Your task to perform on an android device: Open the Color app, Click on the color tool and fill the Circle with Red color
Image 0: 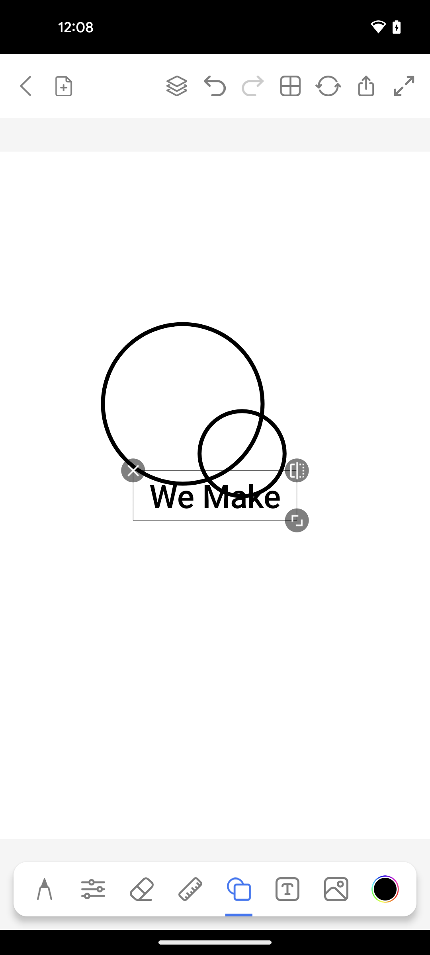
Open the Color app
Step 0: open app "Color"
Image 1: 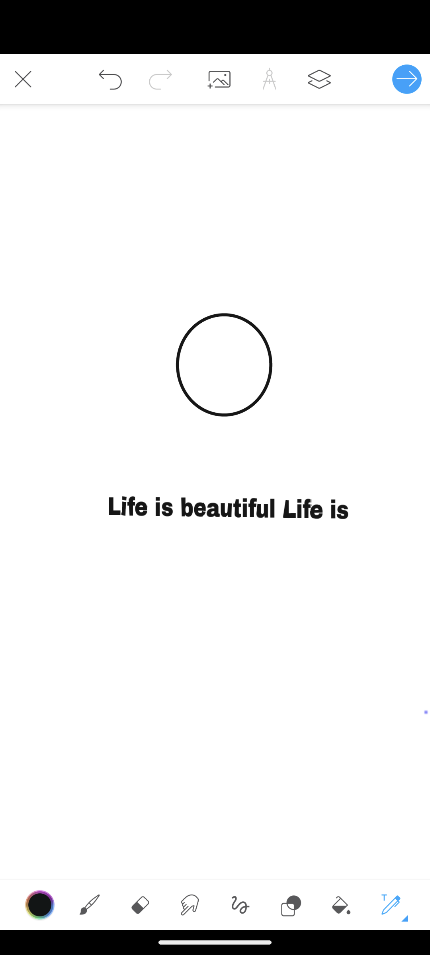
Click on the color section at the bottom left of the screen
Step 1: click (39, 904)
Image 2: 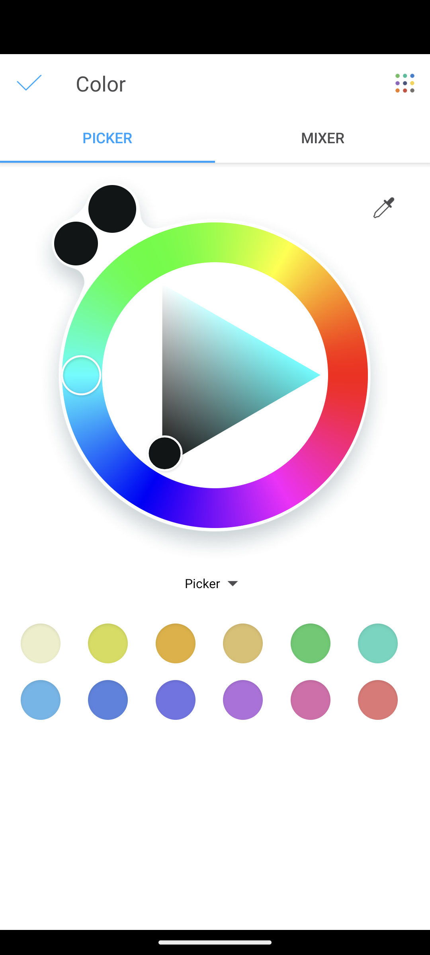
Click on the Red color section
Step 2: click (350, 387)
Image 3: 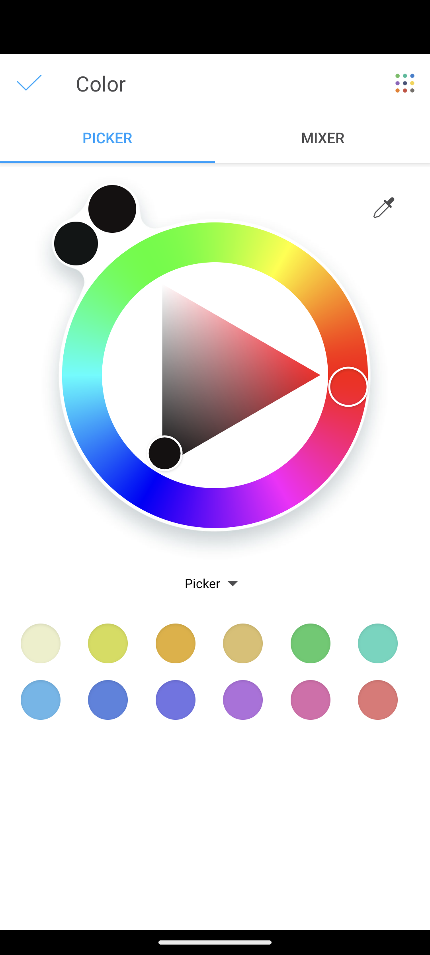
Swipe right corner the color section circle in the triangle 
Step 3: scroll left
Image 4: 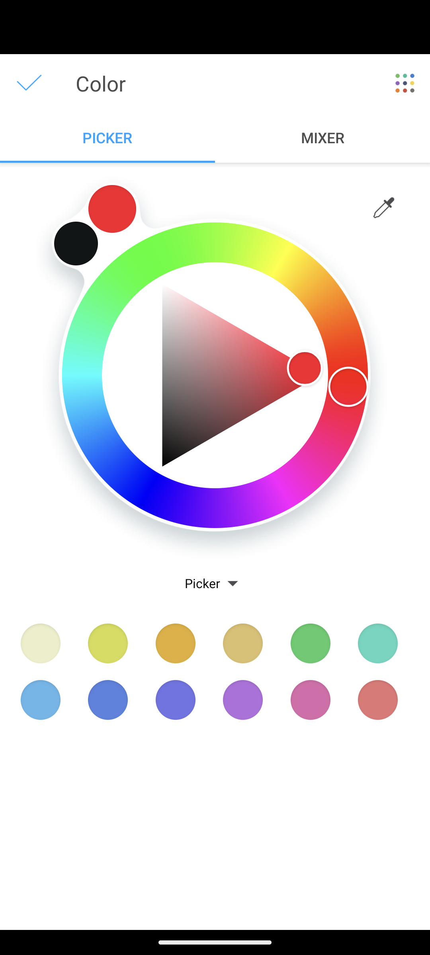
Click on the check icon at the top left of the screen
Step 4: click (24, 79)
Image 6: 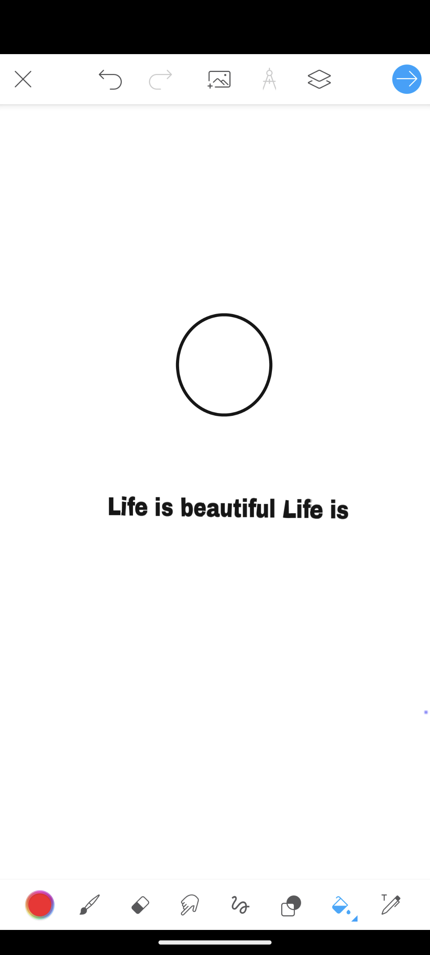
Click in the Circle 
Step 6: click (223, 366)